Your task to perform on an android device: "I am going to knokke-heist for at least 15 days for a friend's wedding, search the two bedroom apartment on Immoweb app to stay there that will not cost more than 2000 euros. "
Image 1: 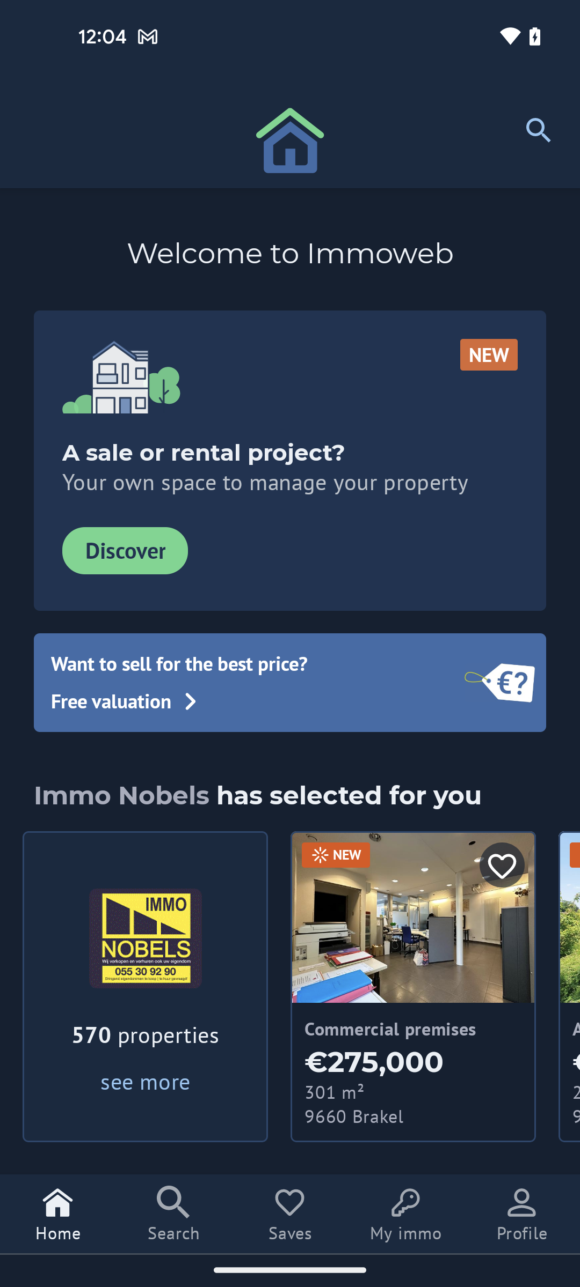
Tap on the search option at the bottom of the screen
Step 1: click (174, 1214)
Image 2: 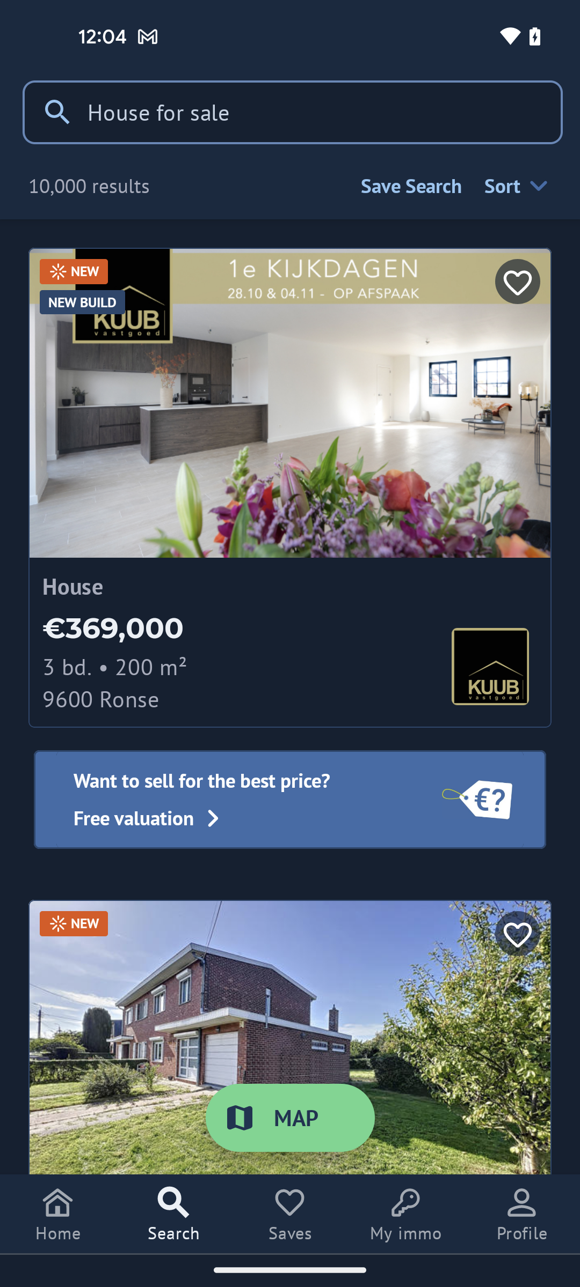
Tap on the search bar at the top of the screen
Step 2: click (292, 112)
Image 3: 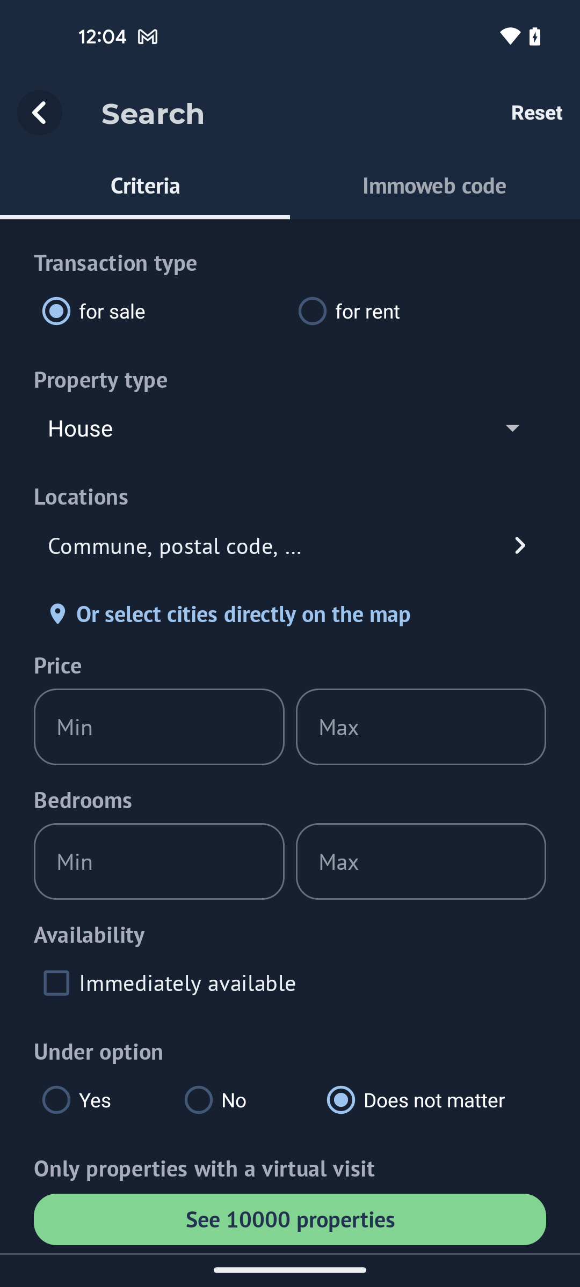
Tap on the for rent option
Step 3: click (418, 311)
Image 5: 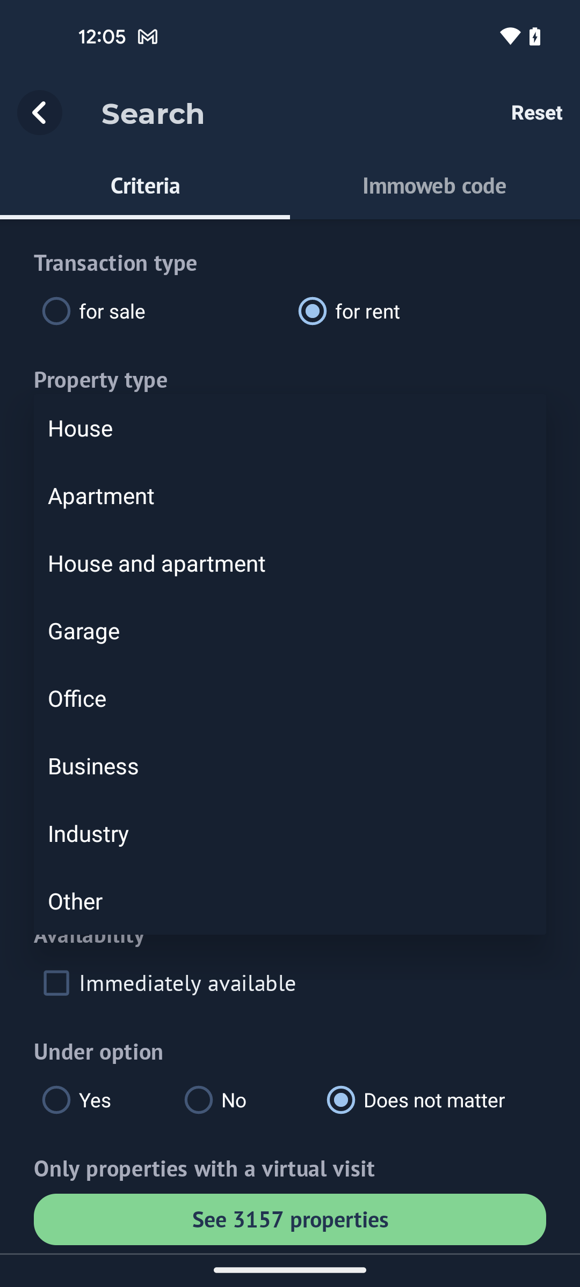
Select the apartment option
Step 5: click (289, 495)
Image 6: 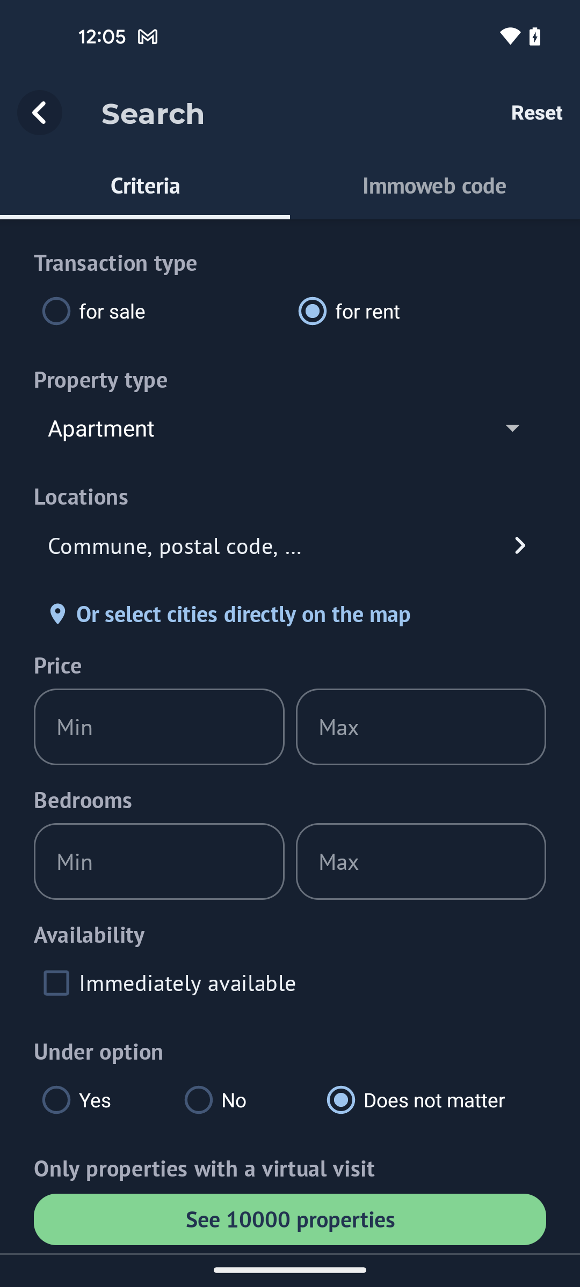
Tap on the right arrow icon of locations
Step 6: click (289, 545)
Image 7: 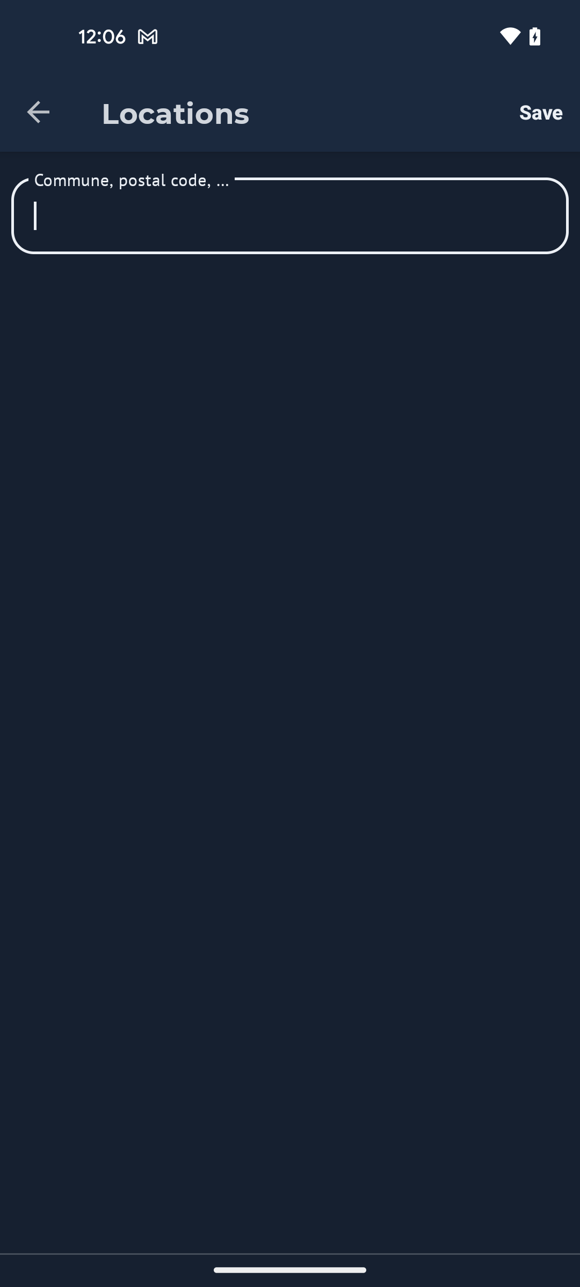
Search the location knokke-heist 
Step 7: type "knokke-heist "
Image 8: 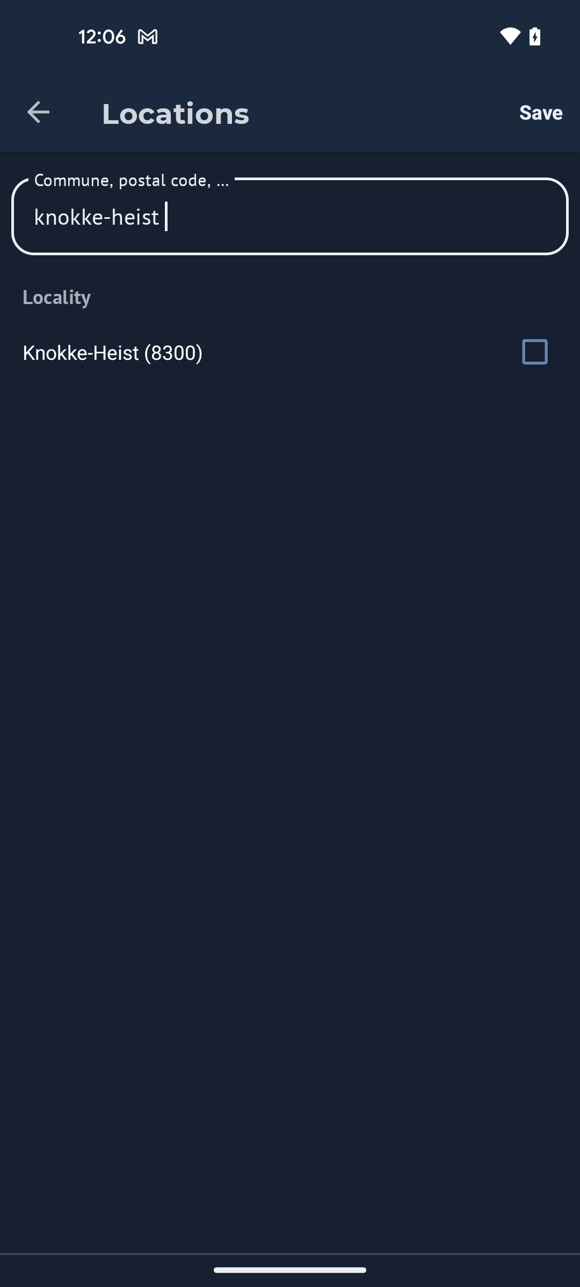
Tap on the search result
Step 8: click (290, 352)
Image 9: 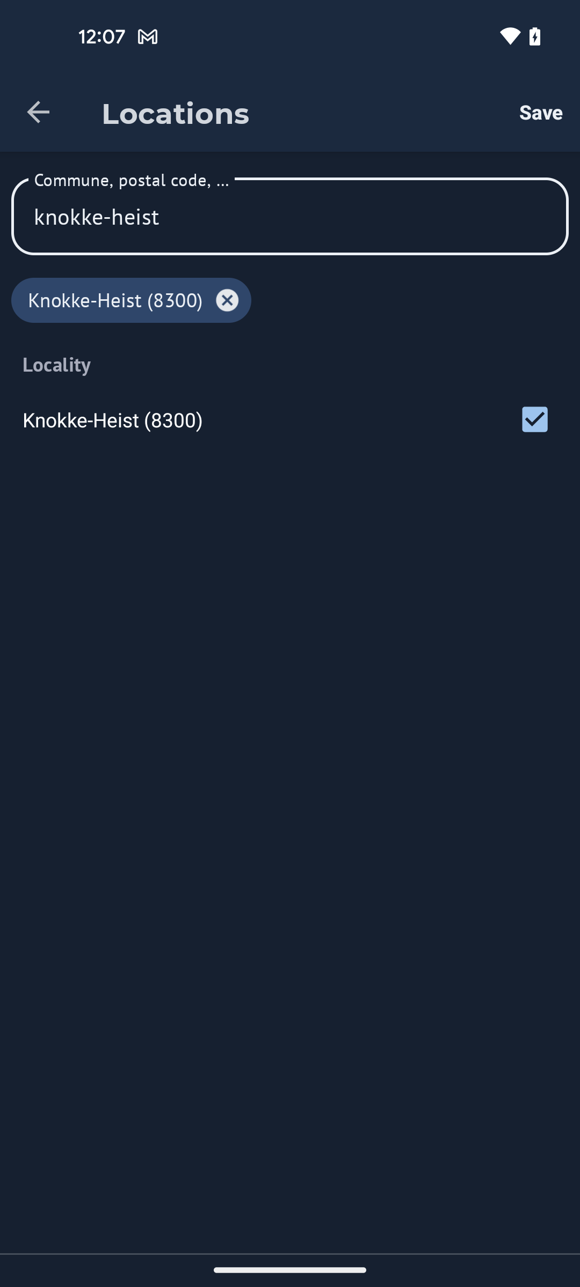
Tap on the save option
Step 9: click (541, 112)
Image 10: 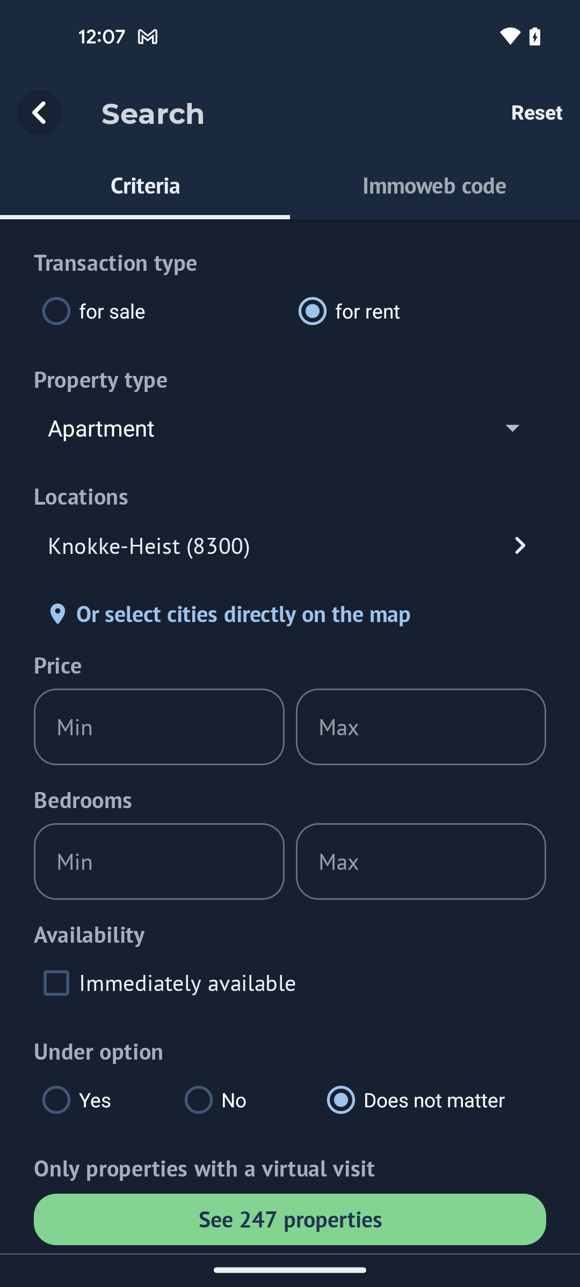
Tap on the price box
Step 10: click (159, 727)
Image 11: 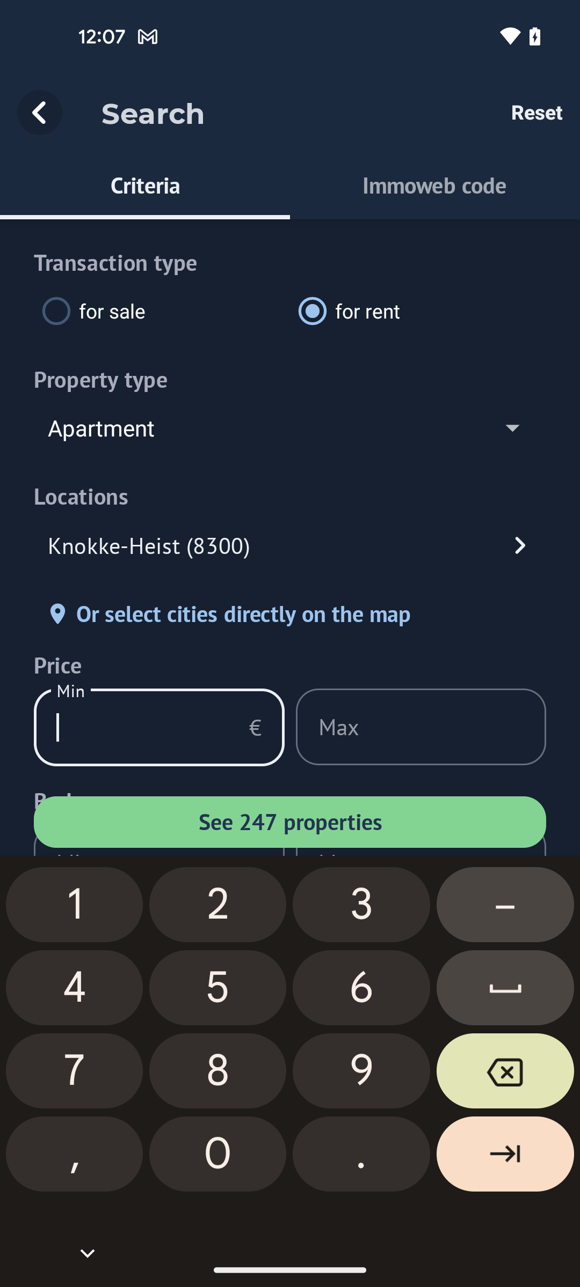
Search the price 2000 euro
Step 11: type "2000"
Image 12: 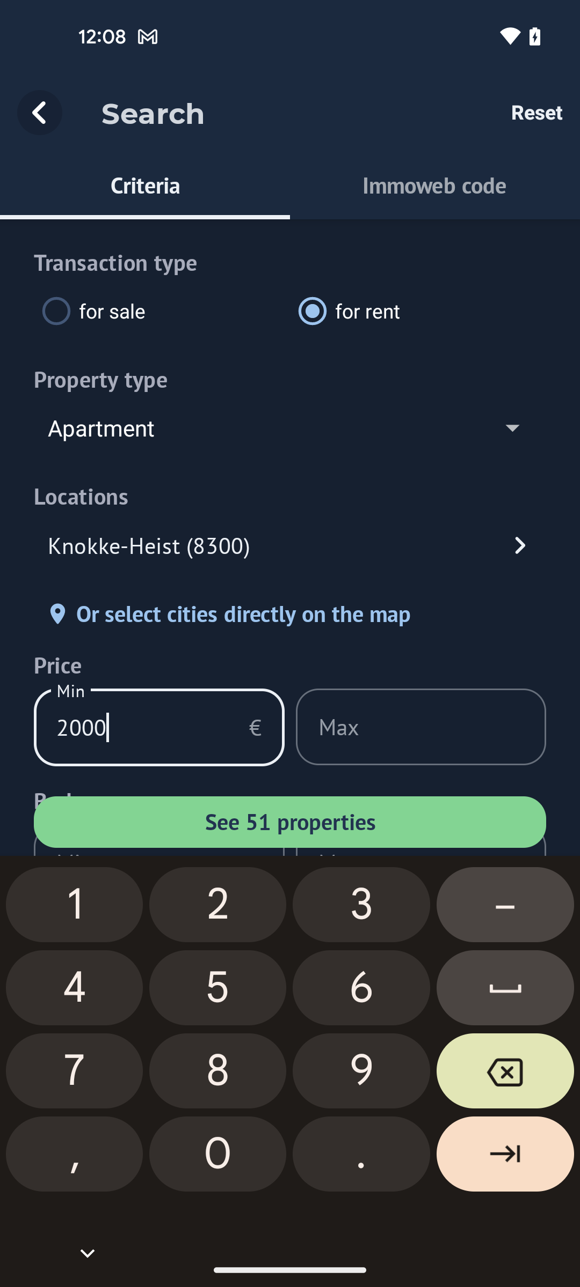
Swipe up to view the bedrooms option
Step 12: scroll down
Image 13: 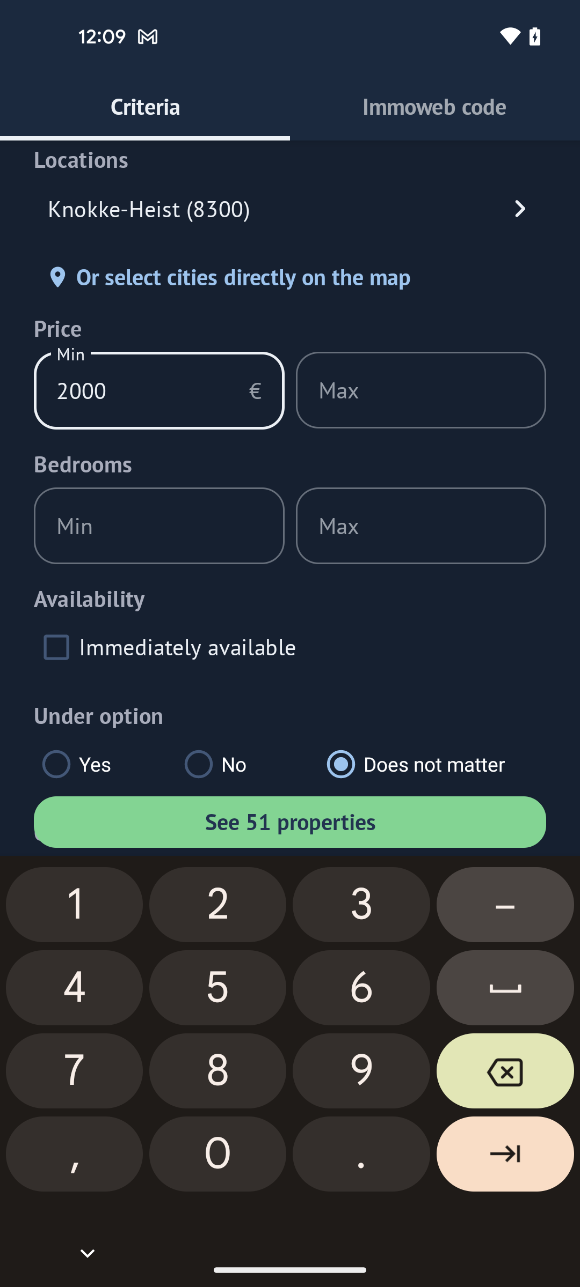
Tap on the search box of bedrooms
Step 13: click (159, 526)
Image 15: 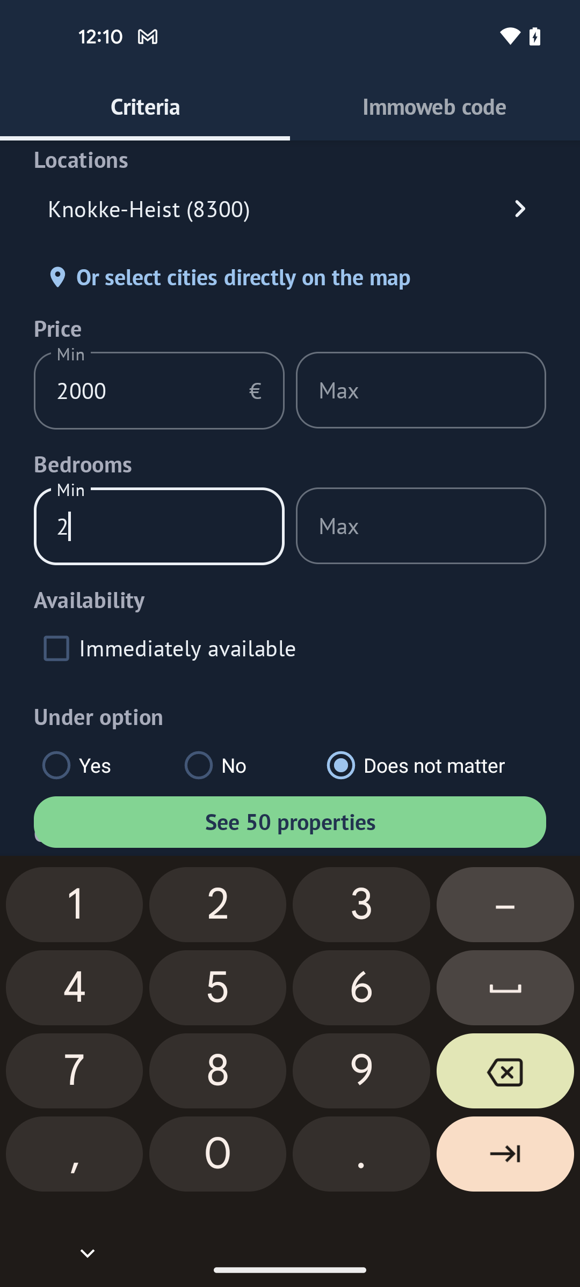
Tap on the immediately available check box
Step 15: click (165, 648)
Image 16: 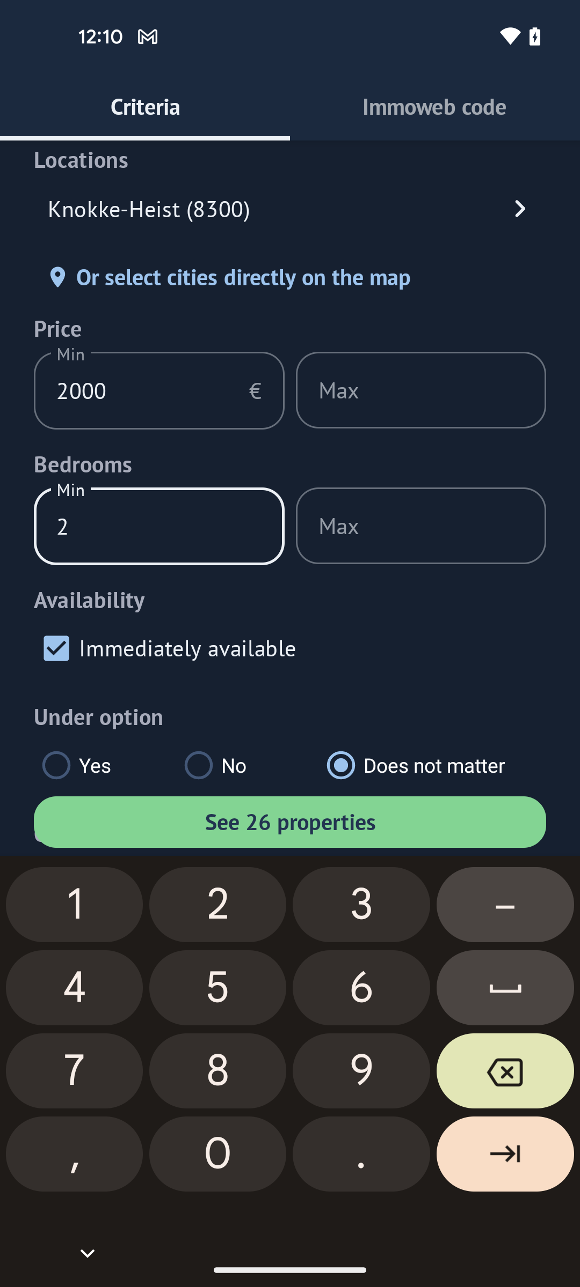
Tap on the see 26 properties button
Step 16: click (289, 833)
Image 17: 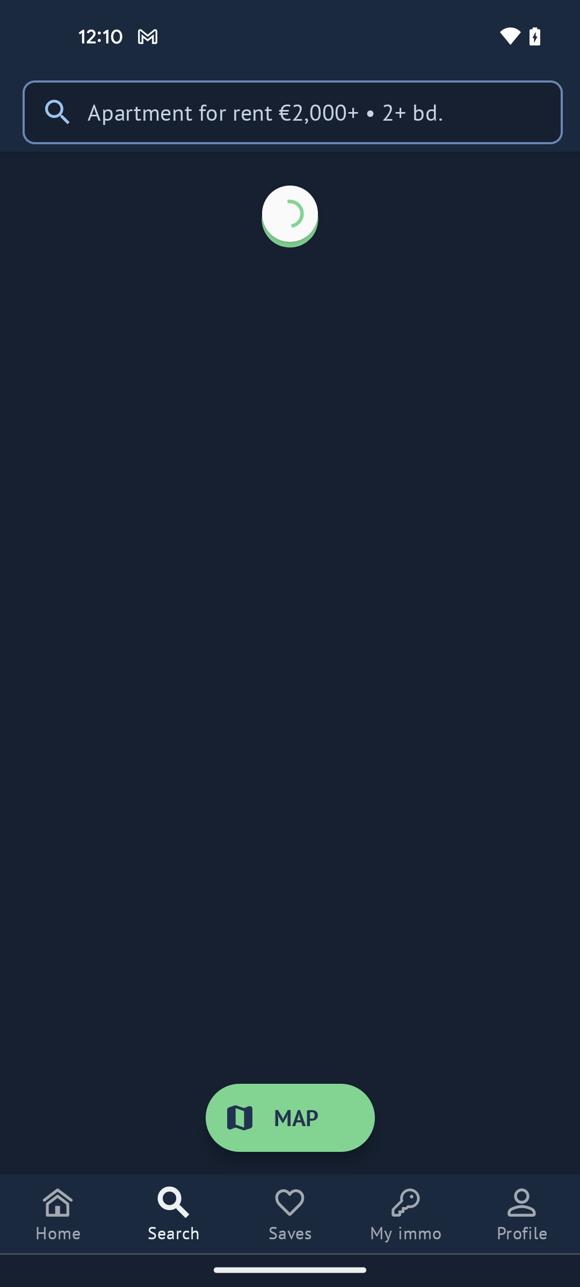
Tap on the see 26 properties button
Step 17: wait